Your task to perform on an android device: In the TickTick app, set the study session reminder to repeat daily.
Image 1: 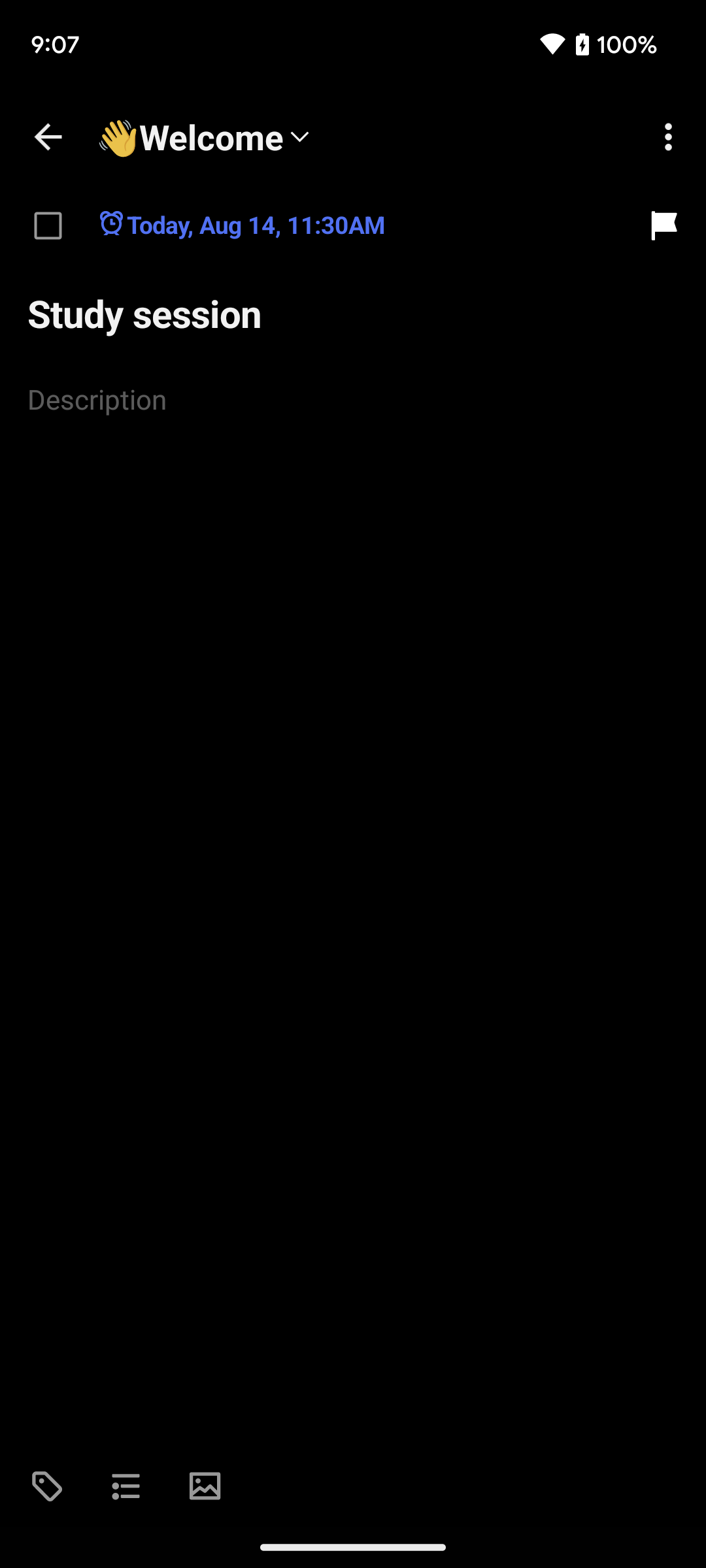
Click on the time and date at the top left corner of the screen.
Step 1: click (259, 224)
Image 2: 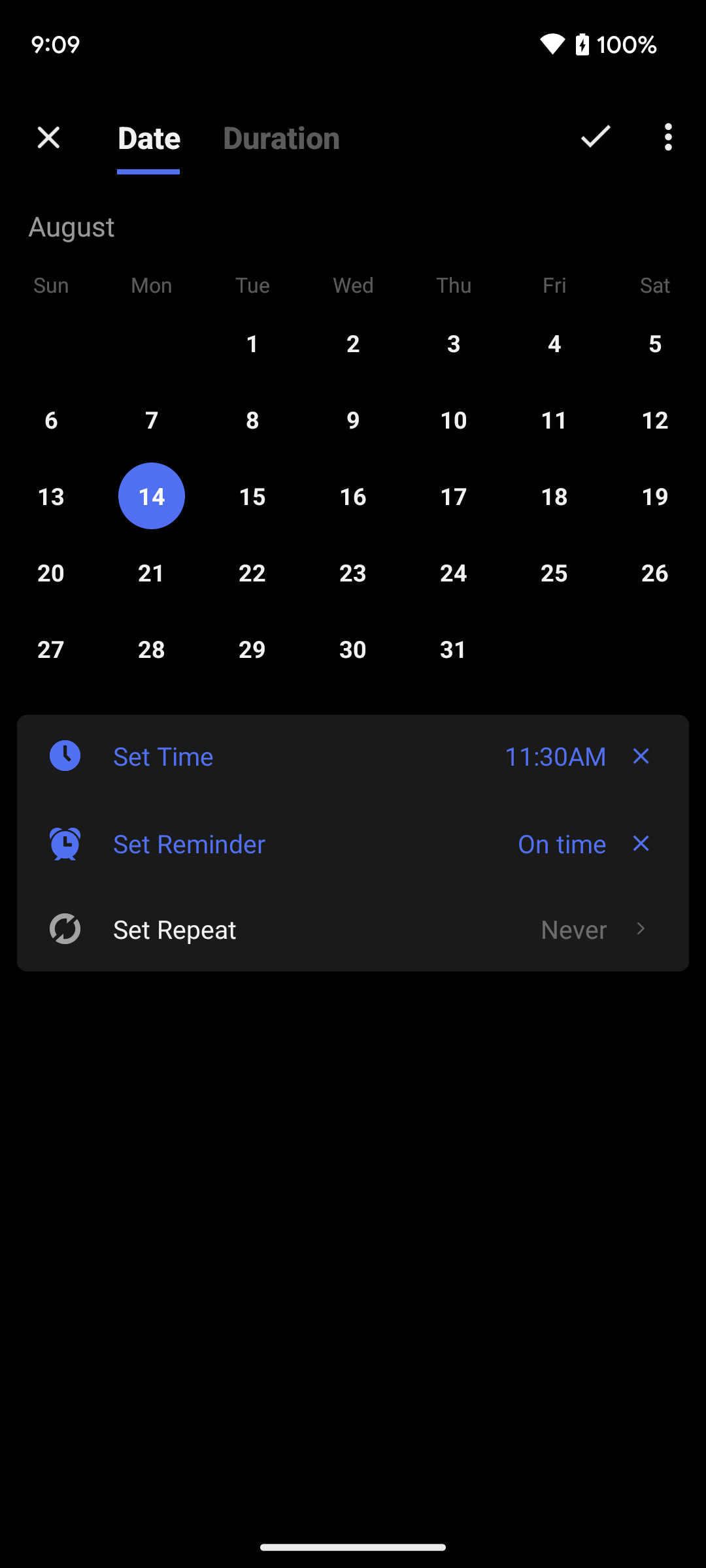
Click on the never option on the right side of the screen.
Step 2: click (446, 928)
Image 3: 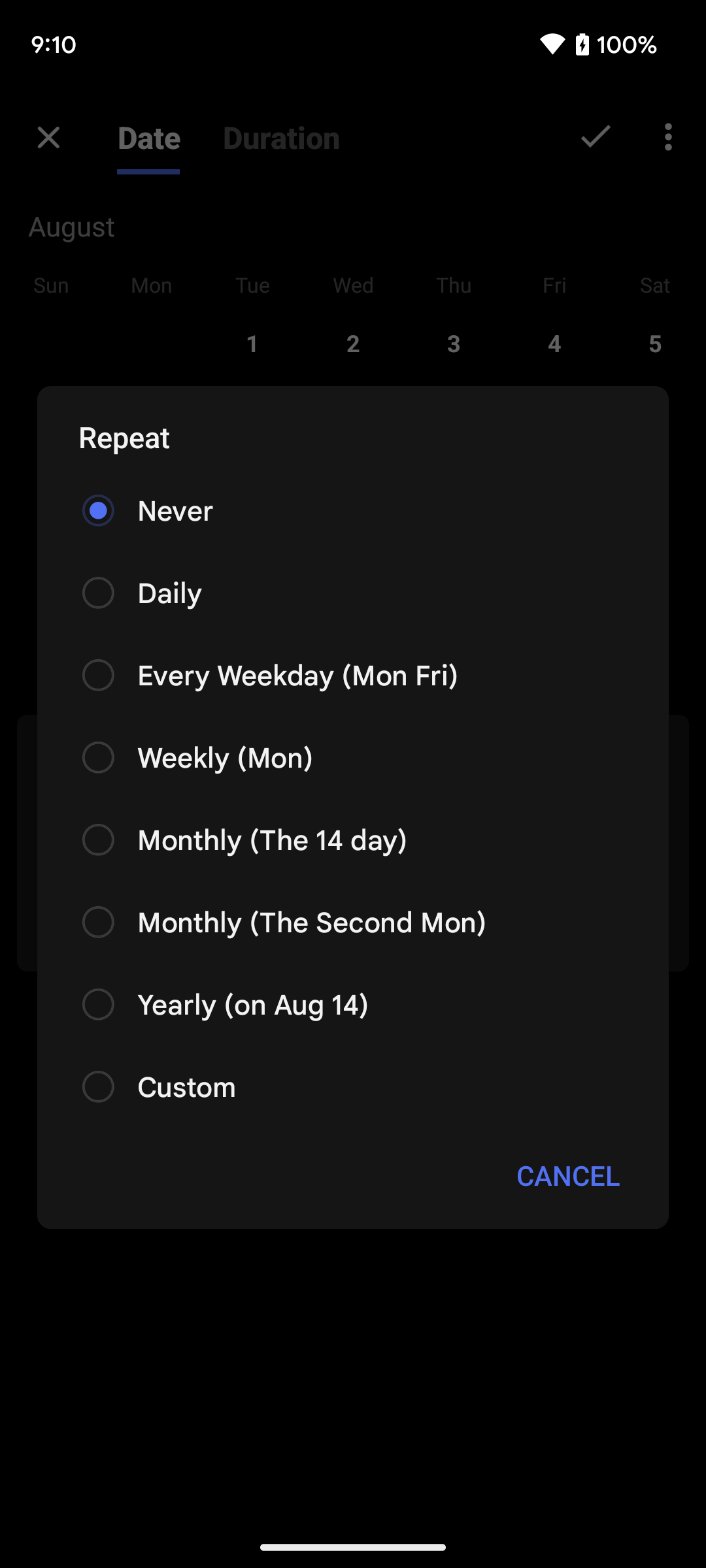
Select the daily option on the pop up list.
Step 3: click (87, 594)
Image 4: 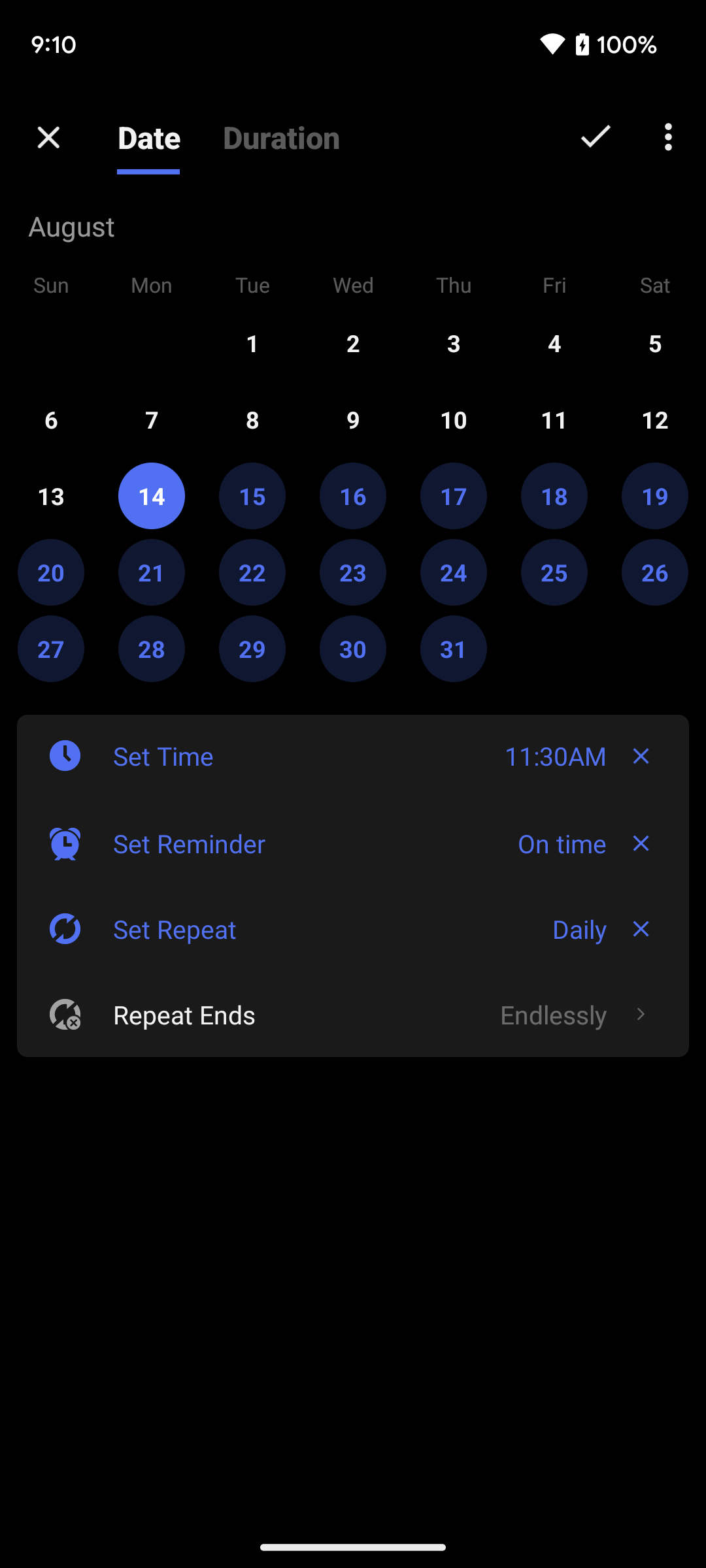
Click on the tick option at the top right corner of the screen.
Step 4: click (596, 137)